Your task to perform on an android device: Open the To-Do List app and click on the task Buy a new T-shirt" from the list "Personal" and move it to the list "Wishlist.".
Image 1: 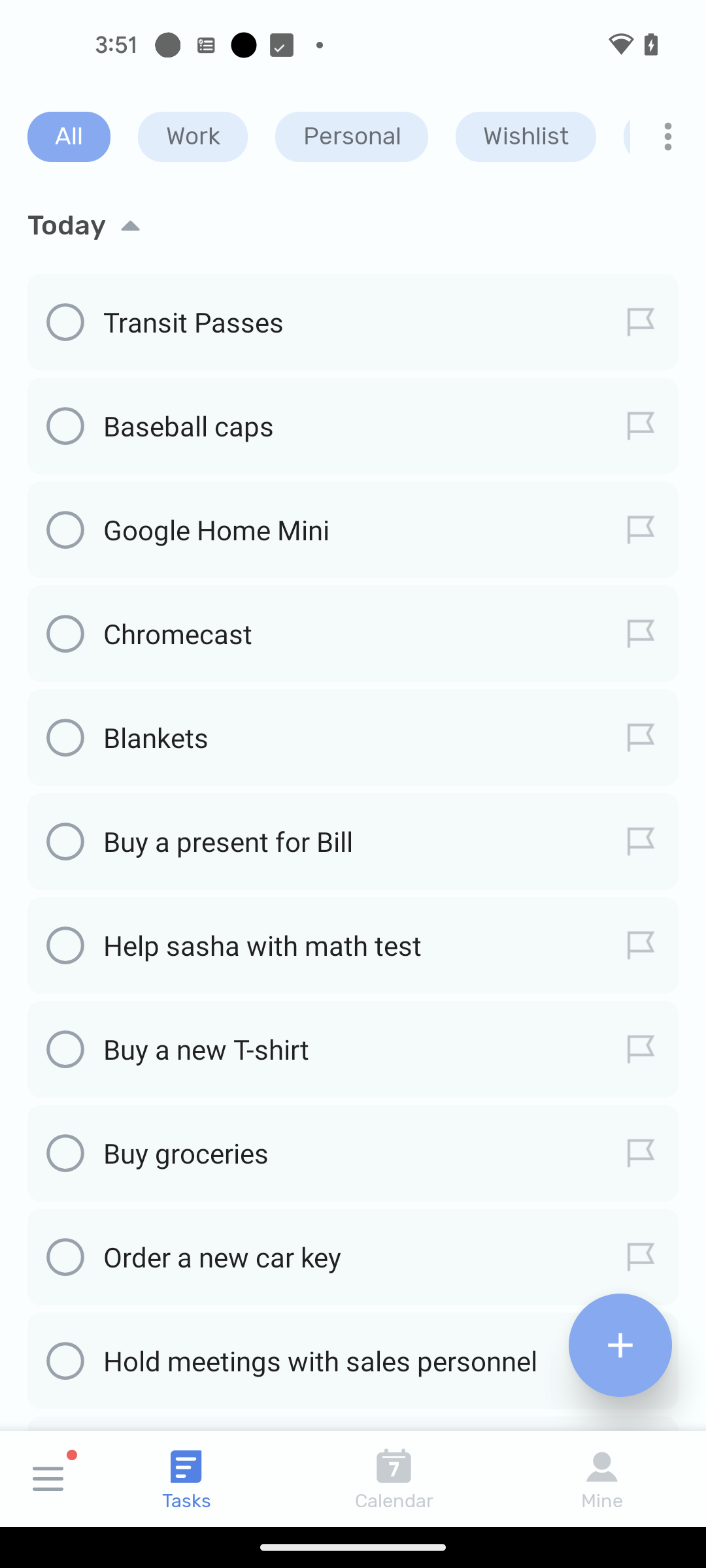
Click on the list "Personal".
Step 1: click (352, 137)
Image 2: 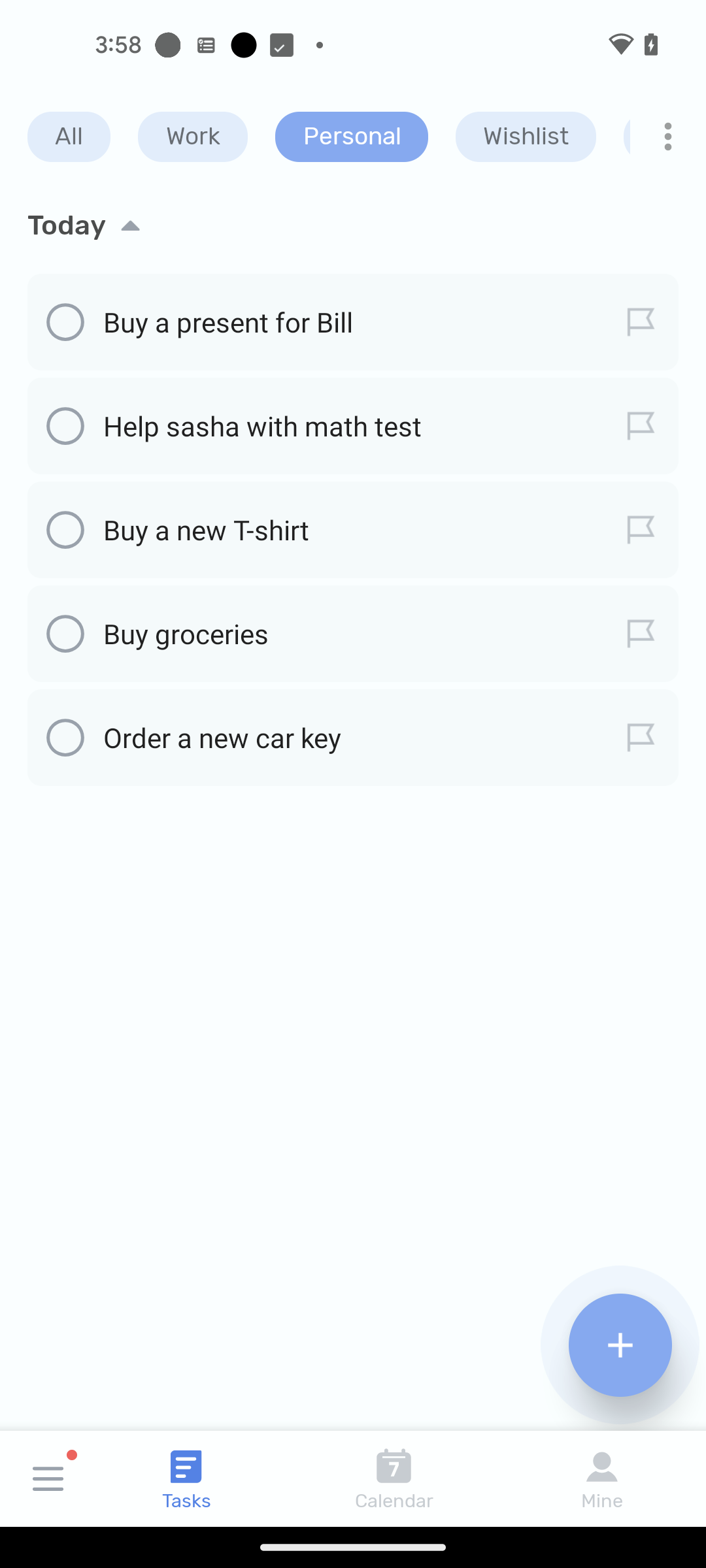
Click on the list "Buy a new T-shirt".
Step 2: click (343, 529)
Image 3: 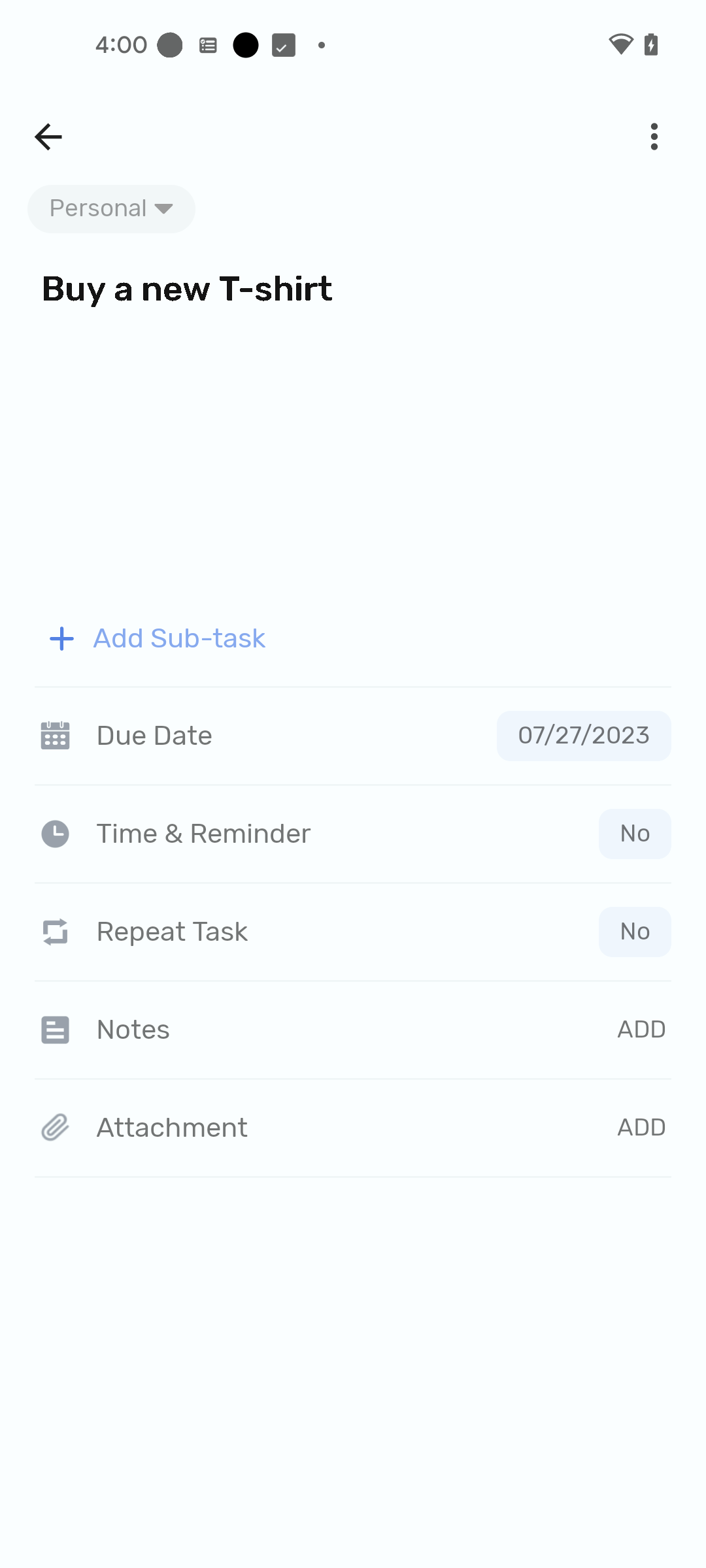
Click on the "Personal" button.
Step 3: click (159, 214)
Image 4: 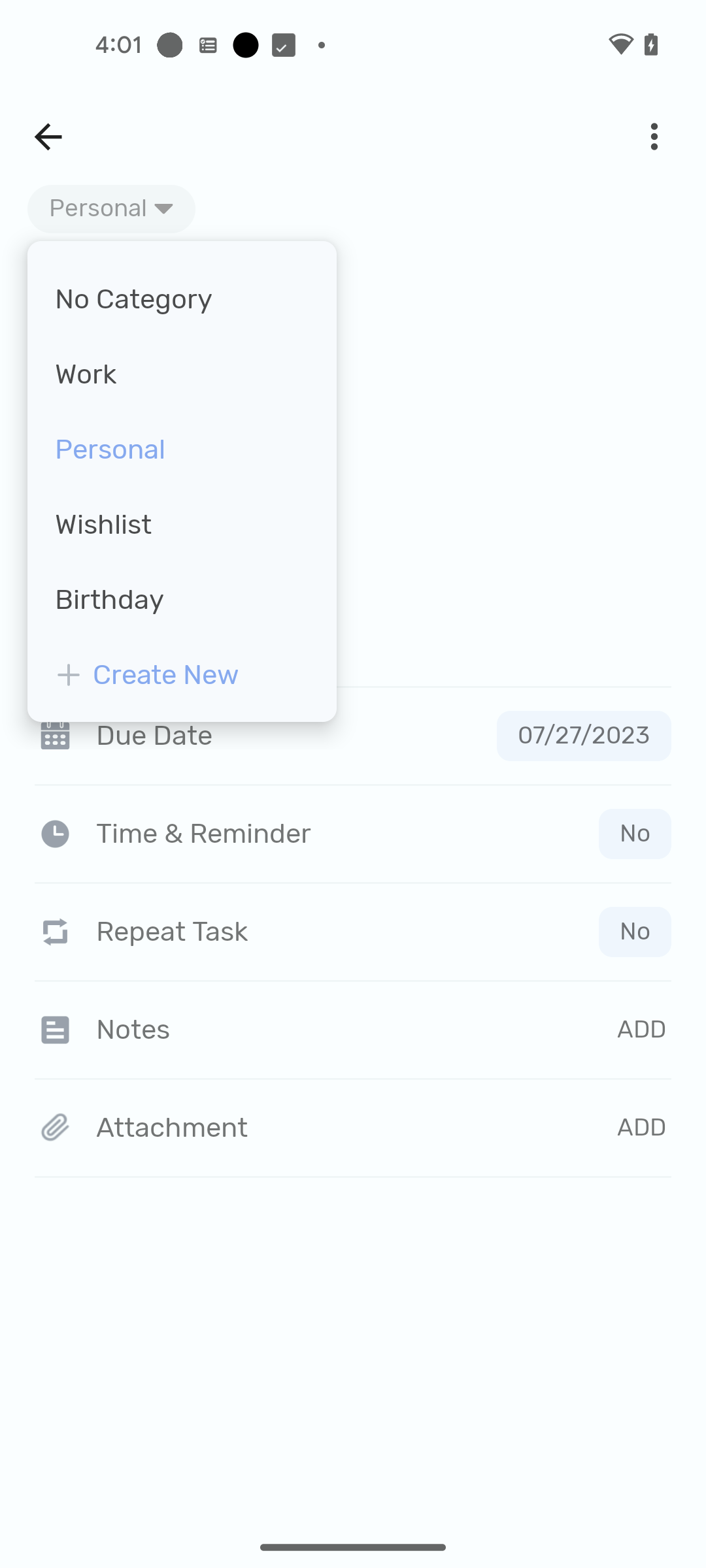
Select the option "wishlist".
Step 4: click (103, 525)